Your task to perform on an android device: I want to go to the cart and view Yummiez Green Peas 500g.
Image 0: 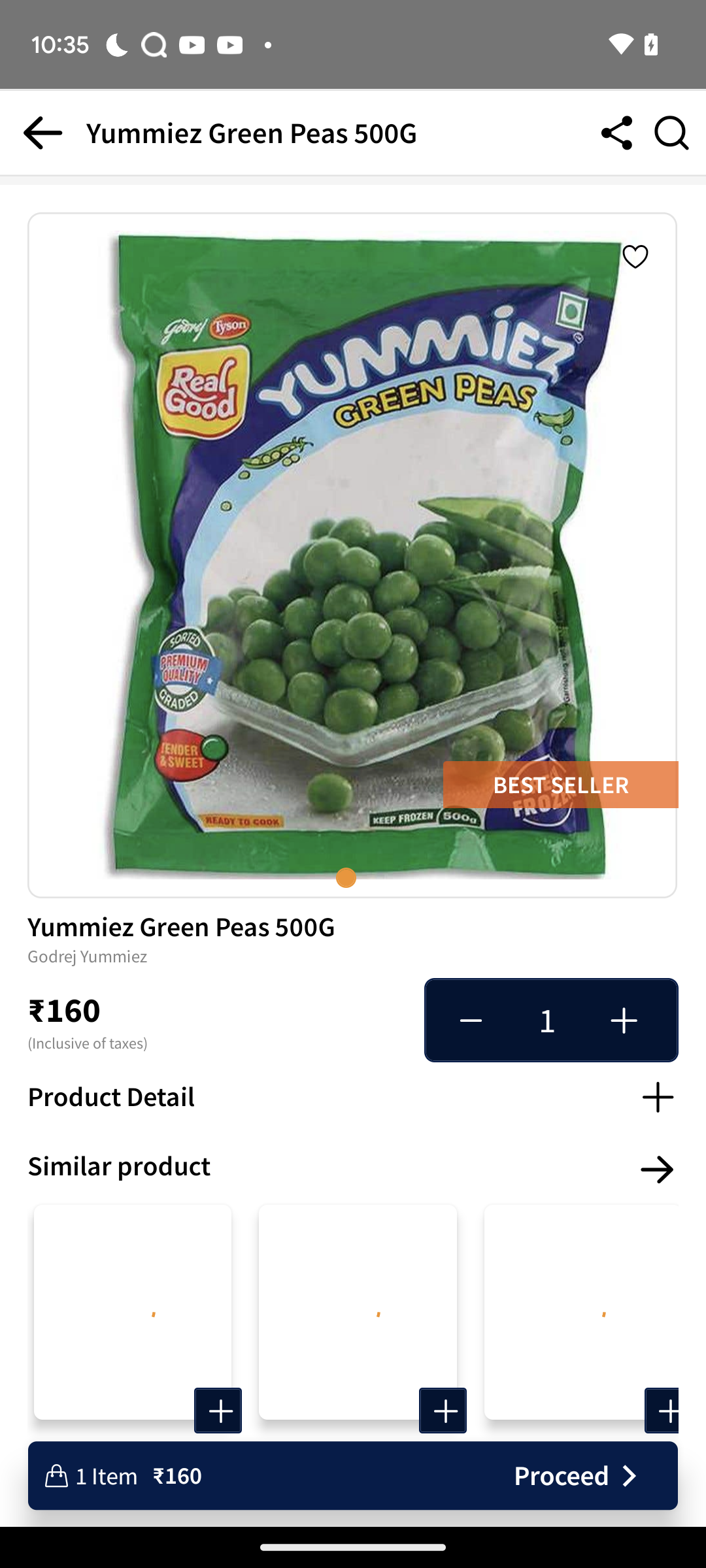
Click on the proceed button
Step 0: click (562, 1475)